Your task to perform on an android device: I'd like to snooze my existing alarm for ten minutes.
Image 0: 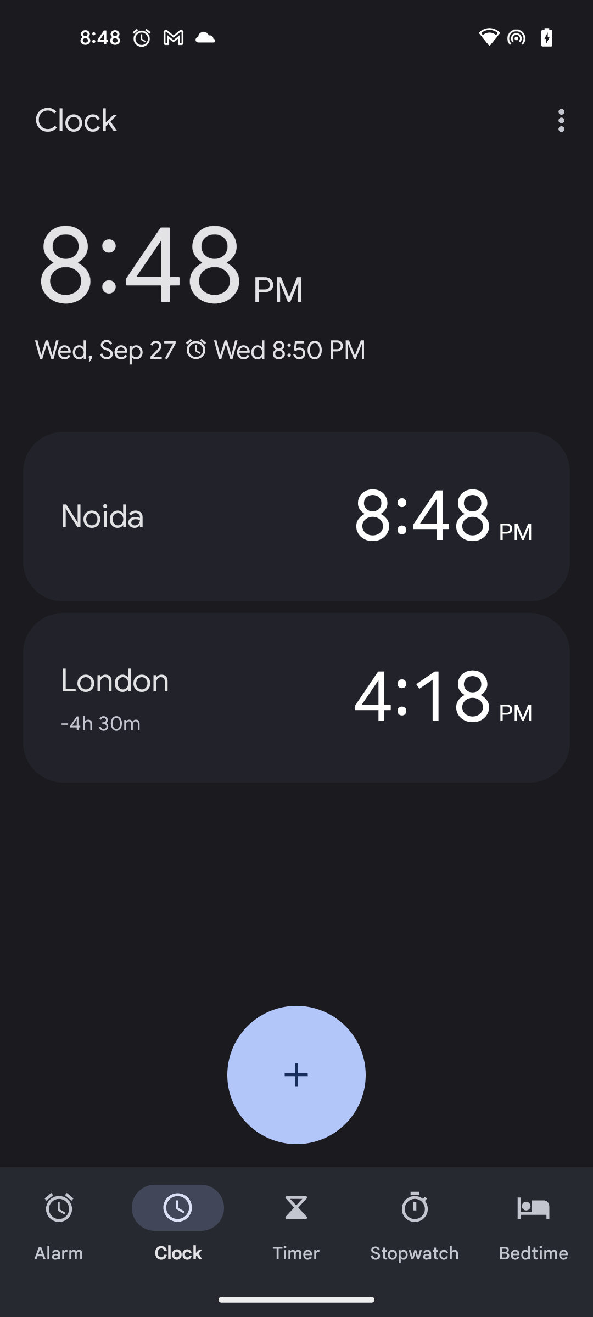
Step 0: wait
Image 1: 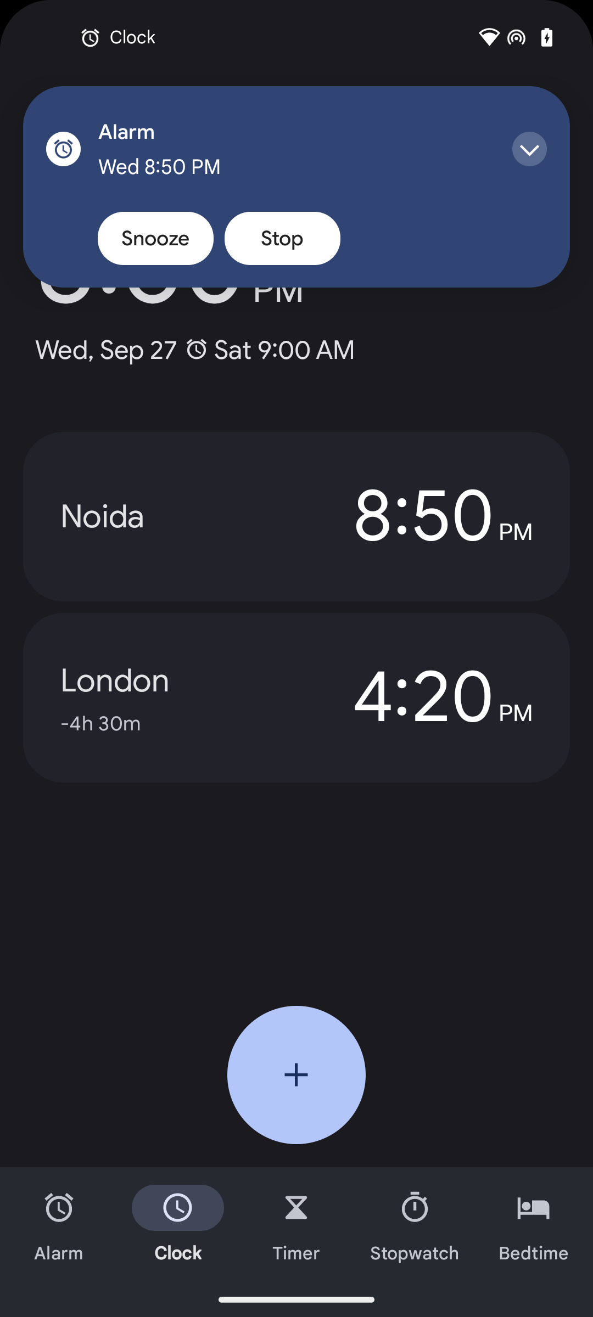
click on the Snooze button
Step 1: click (155, 238)